Your task to perform on an android device: The File agents.txt is no longer required and is taking space , delete the agents.txt file in the Drive app.
Image 0: 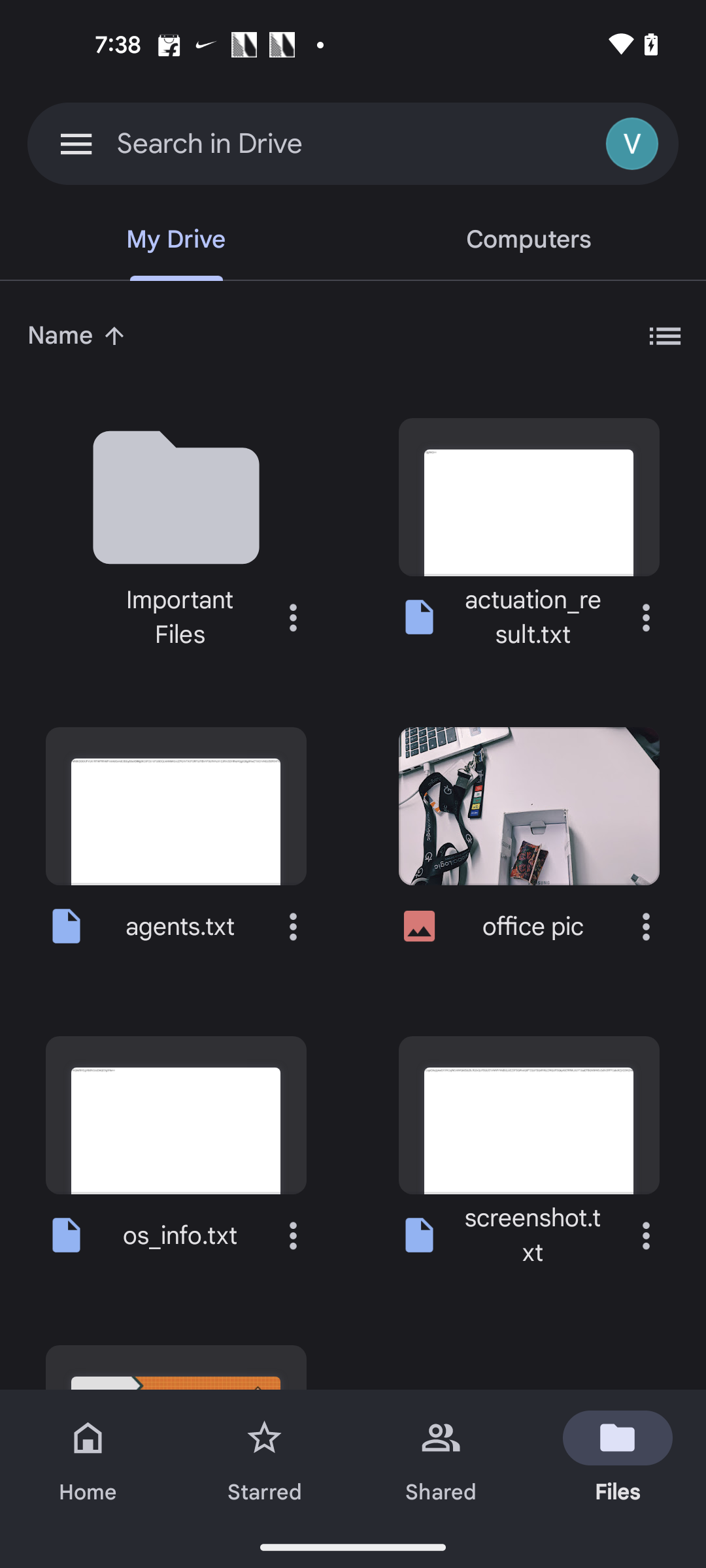
Click on the three dots more button of the agents.txt file
Step 0: click (293, 926)
Image 1: 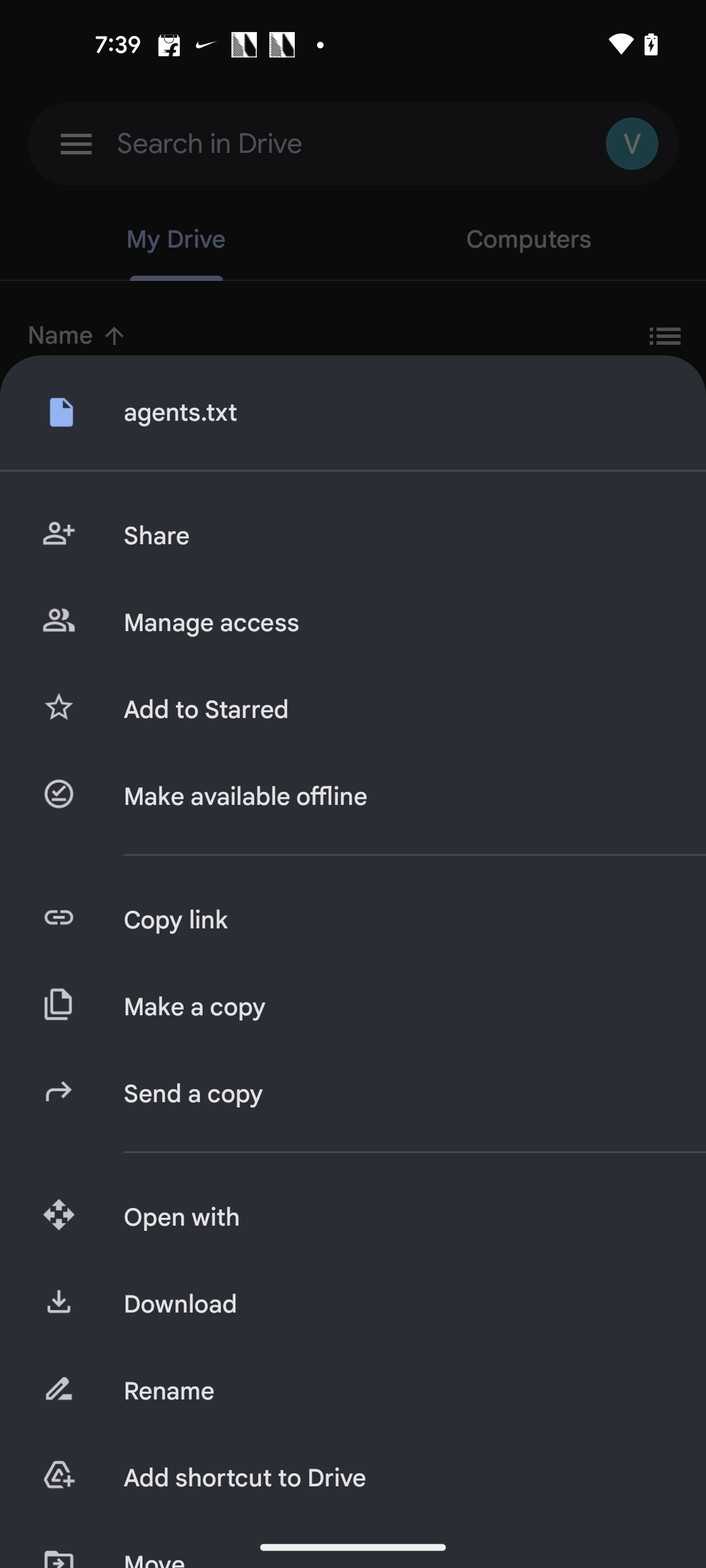
Scroll up for delete option
Step 1: scroll down
Image 2: 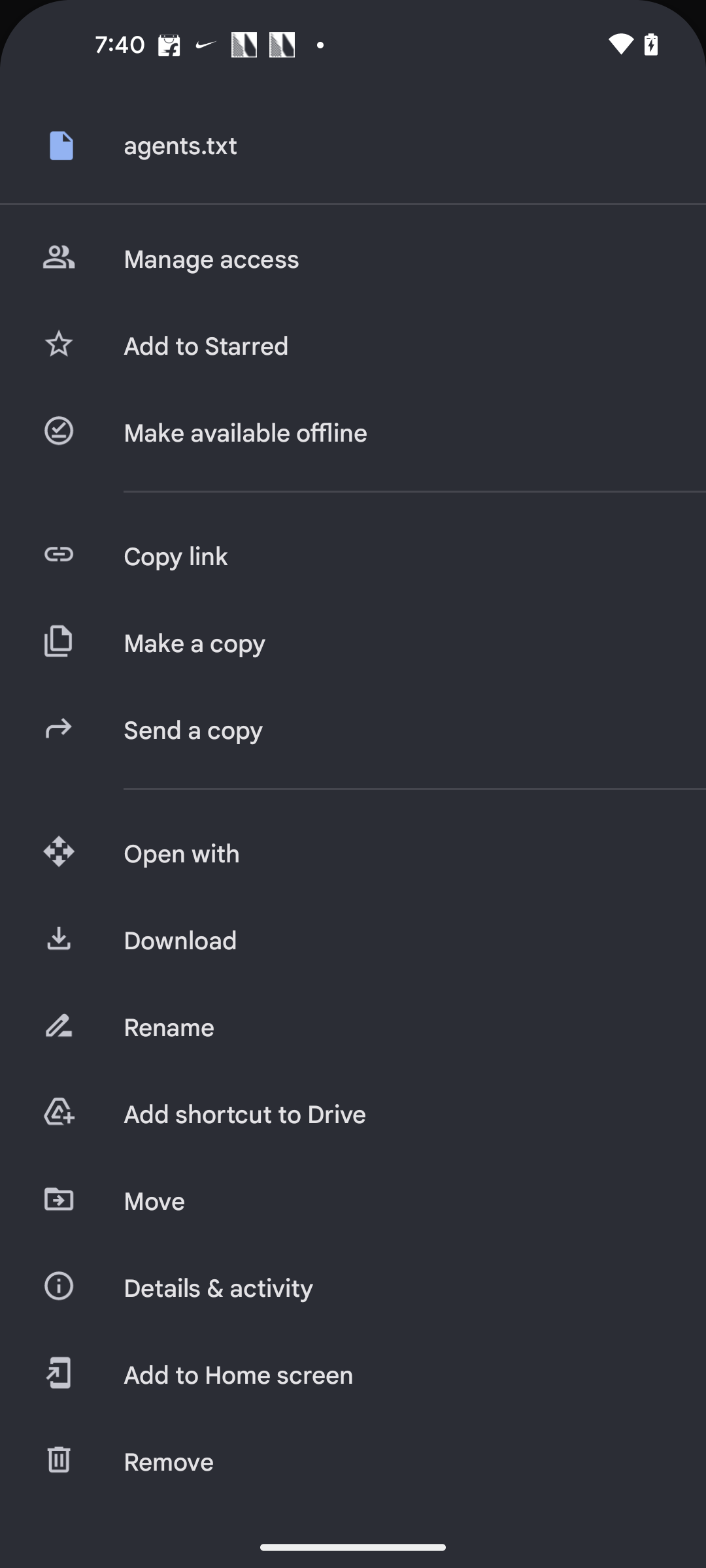
Click on the Remove option
Step 2: click (120, 1465)
Image 3: 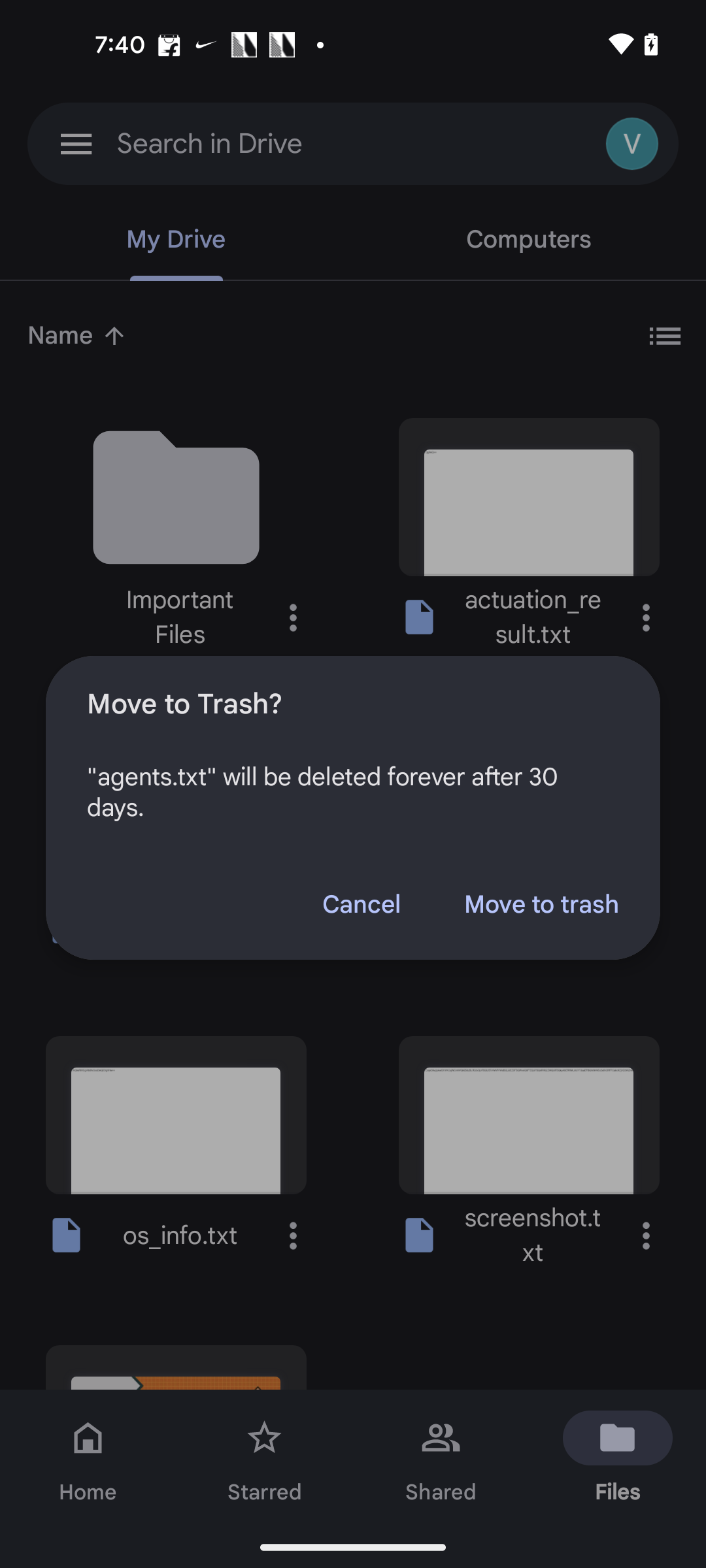
Click on the Move to trash button in the pop up
Step 3: click (541, 905)